Your task to perform on an android device: The mention steps of recipe makes the method of making an apfelstrudel desert recipe too easy, and I want to rate this recipe, so rate it 5 stars.
Image 0: 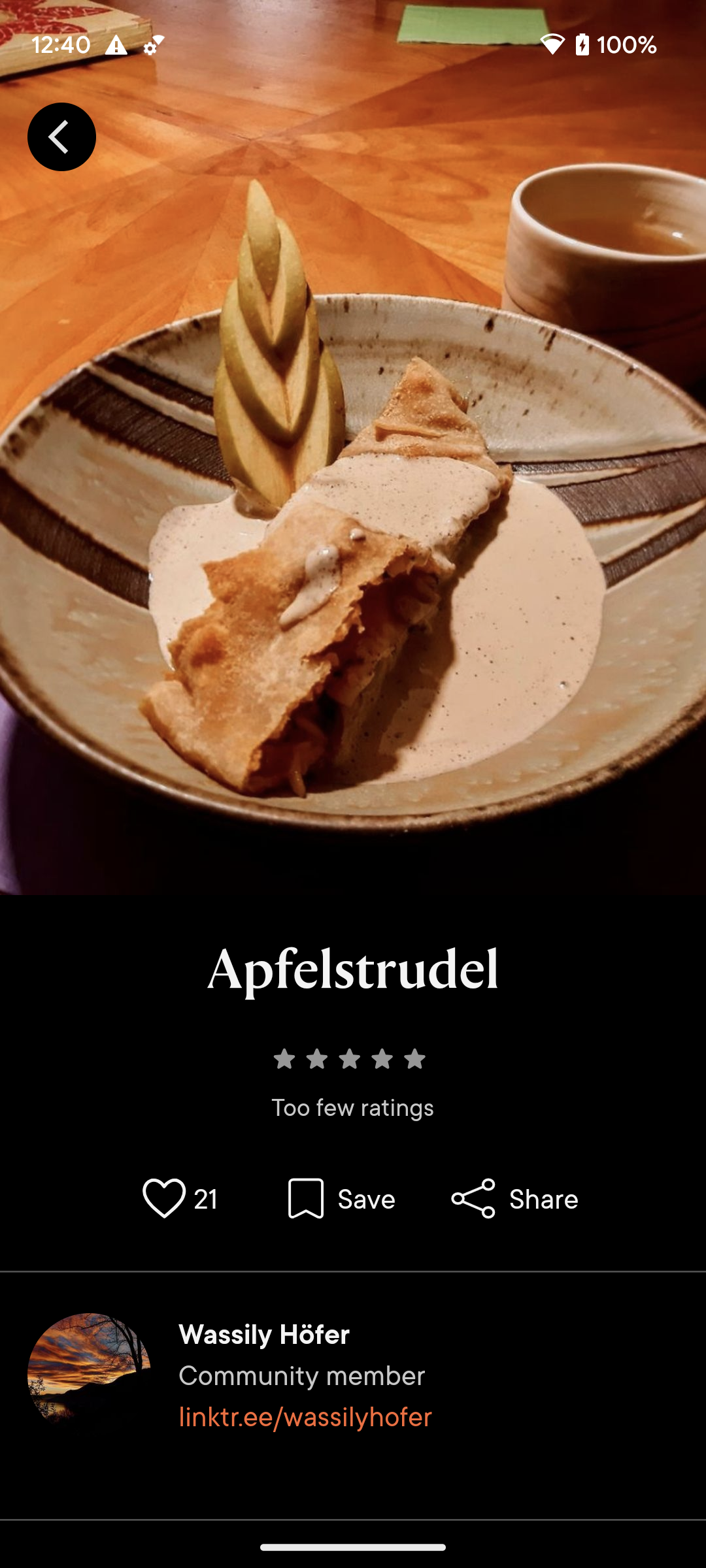
Click on the 5 stars icon to rate this recipe.
Step 0: click (352, 1086)
Image 1: 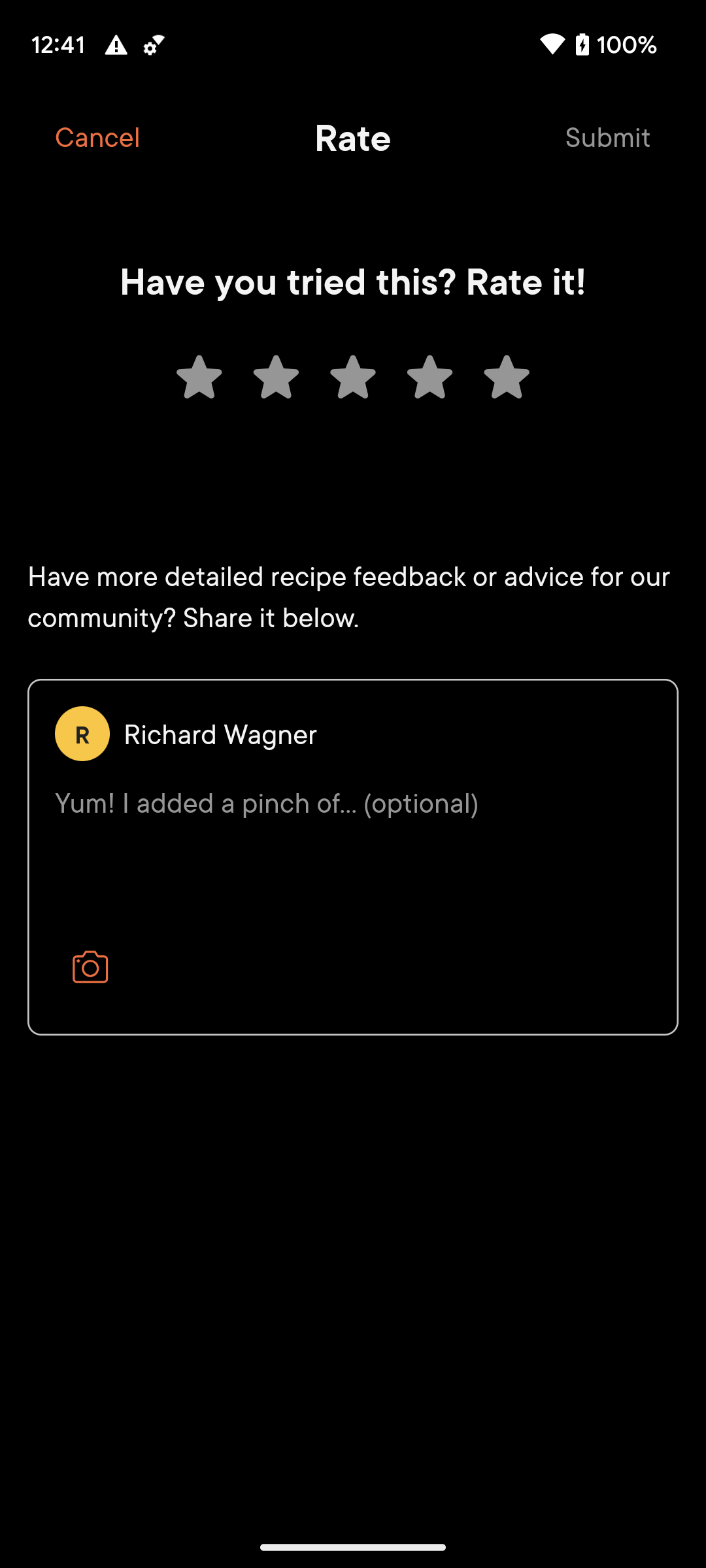
Click on the 5th star to rate this recipe to 5 star.
Step 1: click (507, 376)
Image 2: 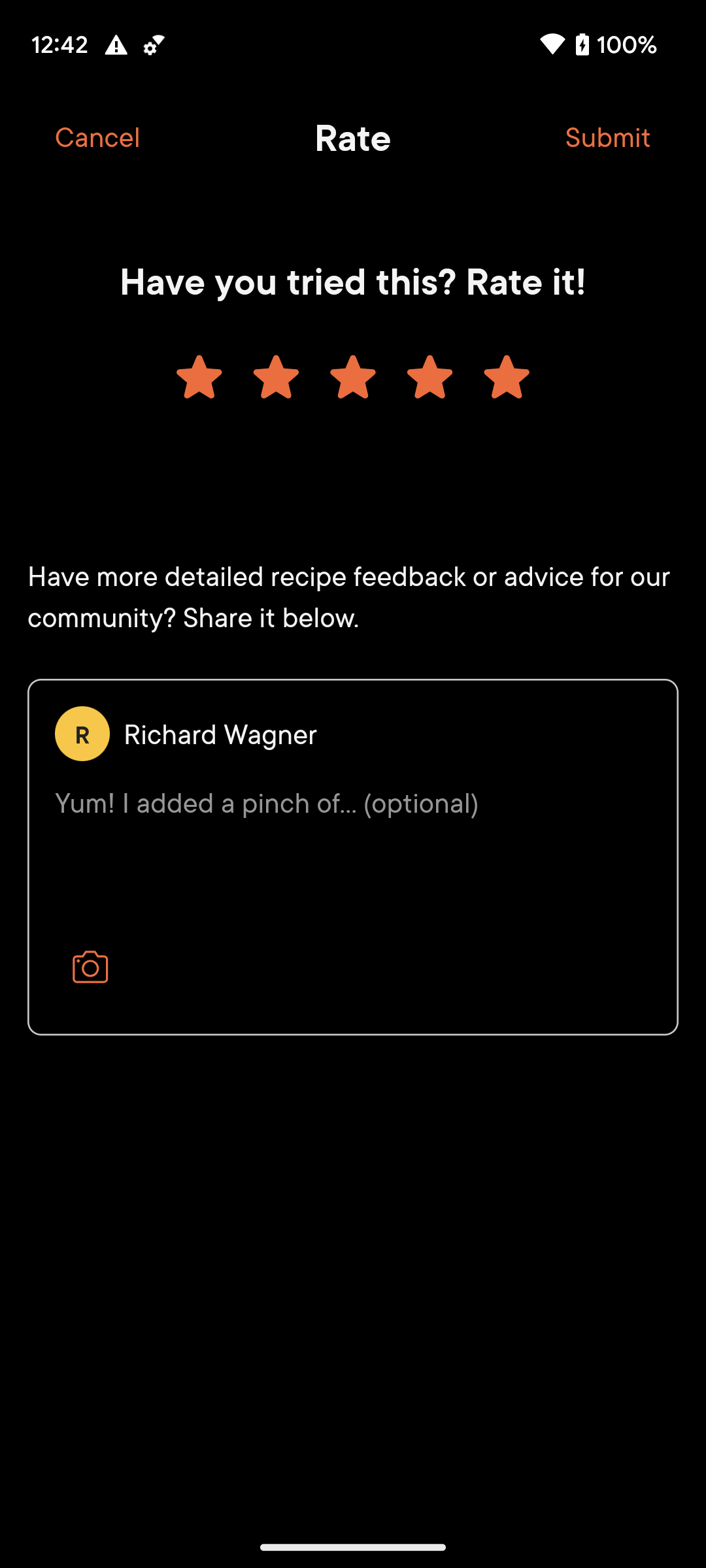
Click on the Submit button at the top right corner of the screen to submit 5 star rating of this recipe.
Step 2: click (608, 137)